Your task to perform on an android device: I want to view Puma sports shoes.
Image 0: 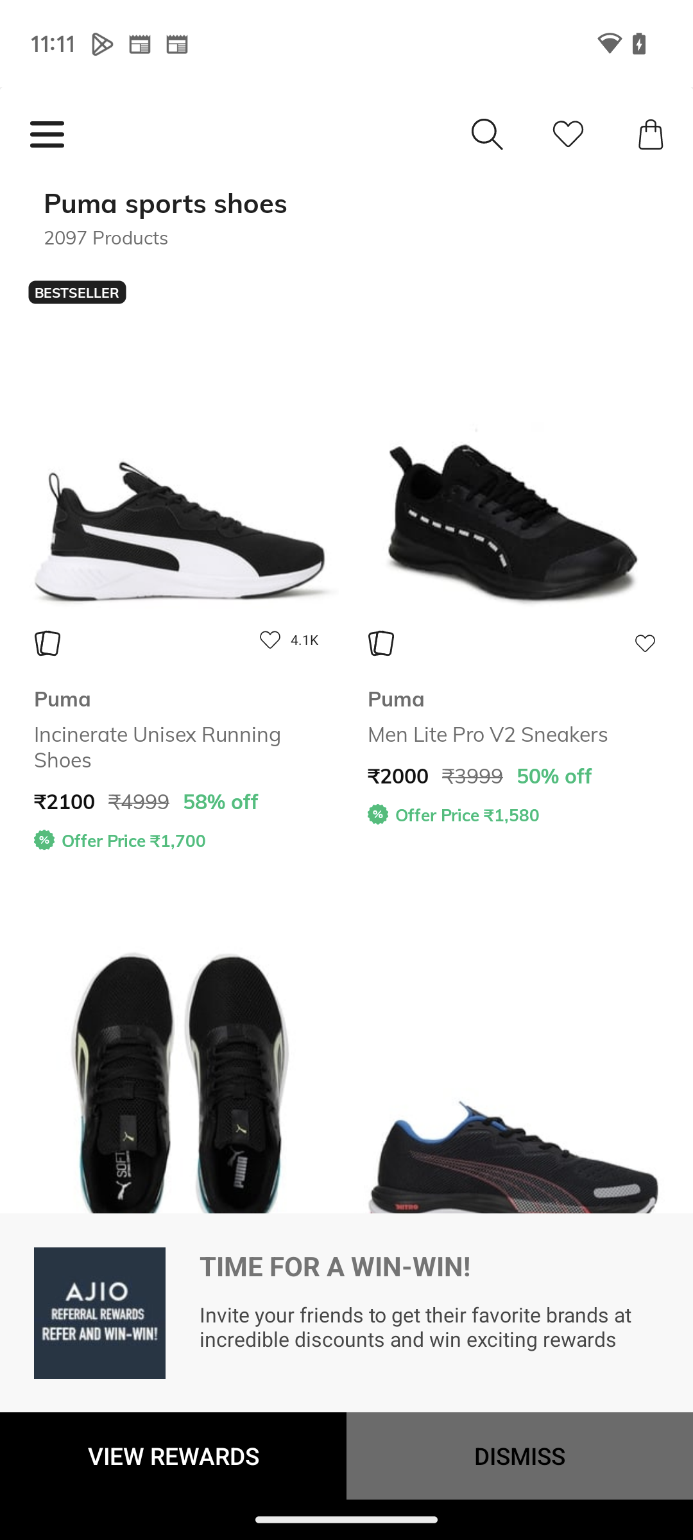
Click on the Puma Unisex running shoes.
Step 0: click (162, 519)
Image 1: 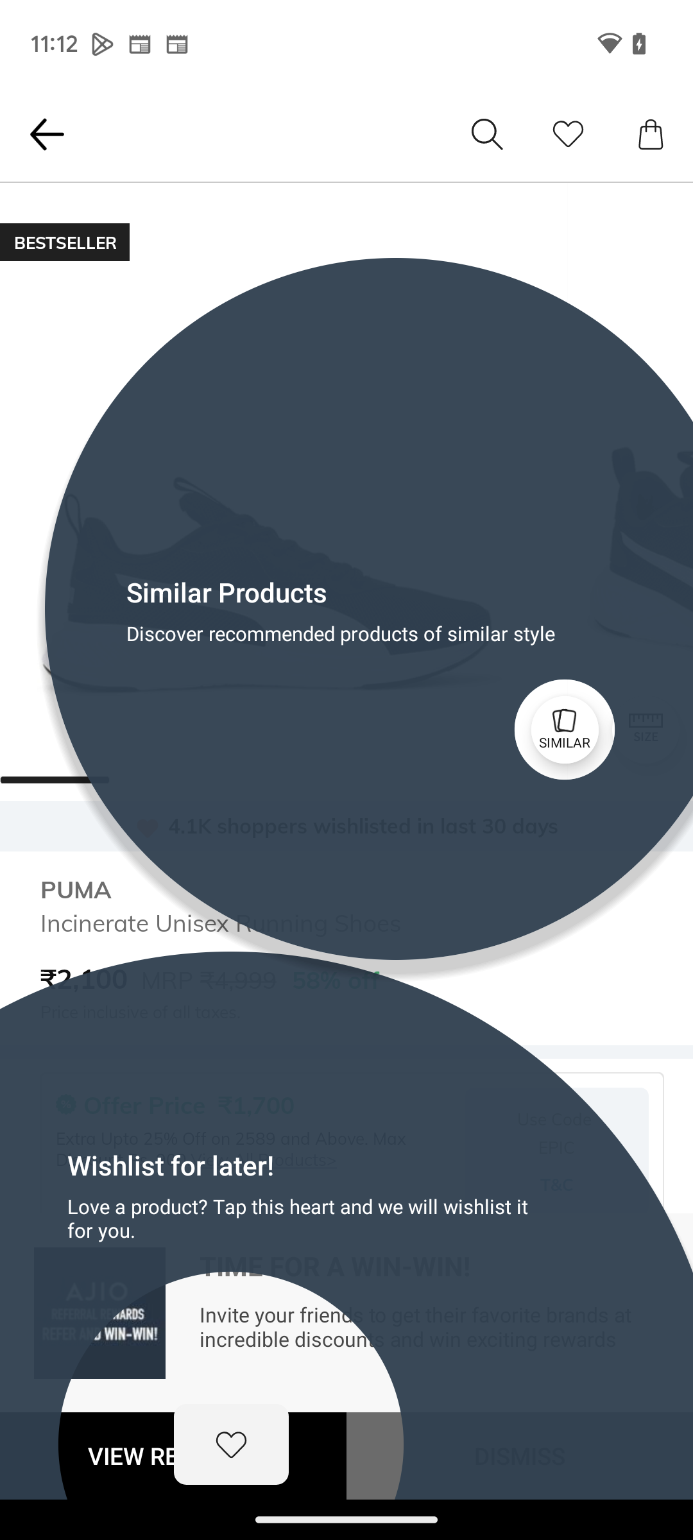
Click on the Puma Unisex running shoes.
Step 1: wait
Image 2: 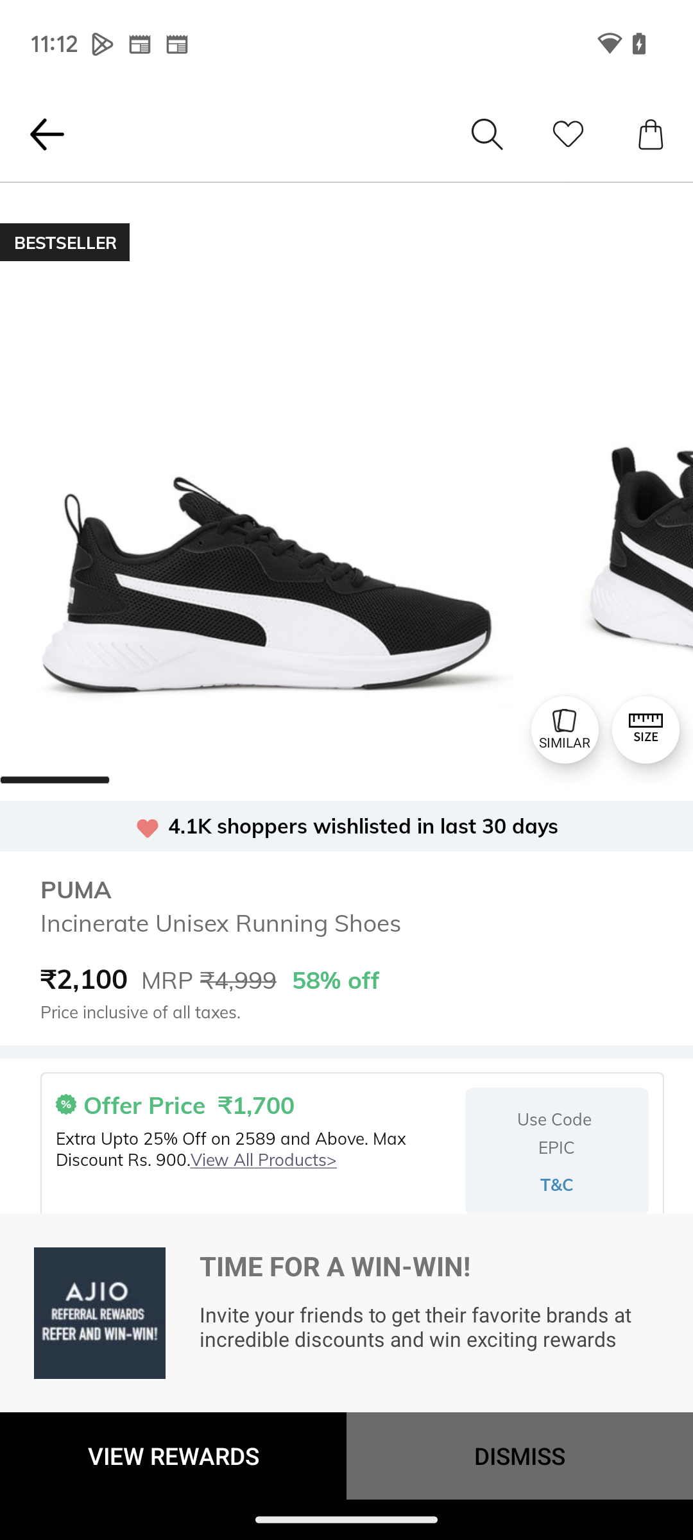
Swipe up to view the shoe.
Step 2: scroll down
Image 3: 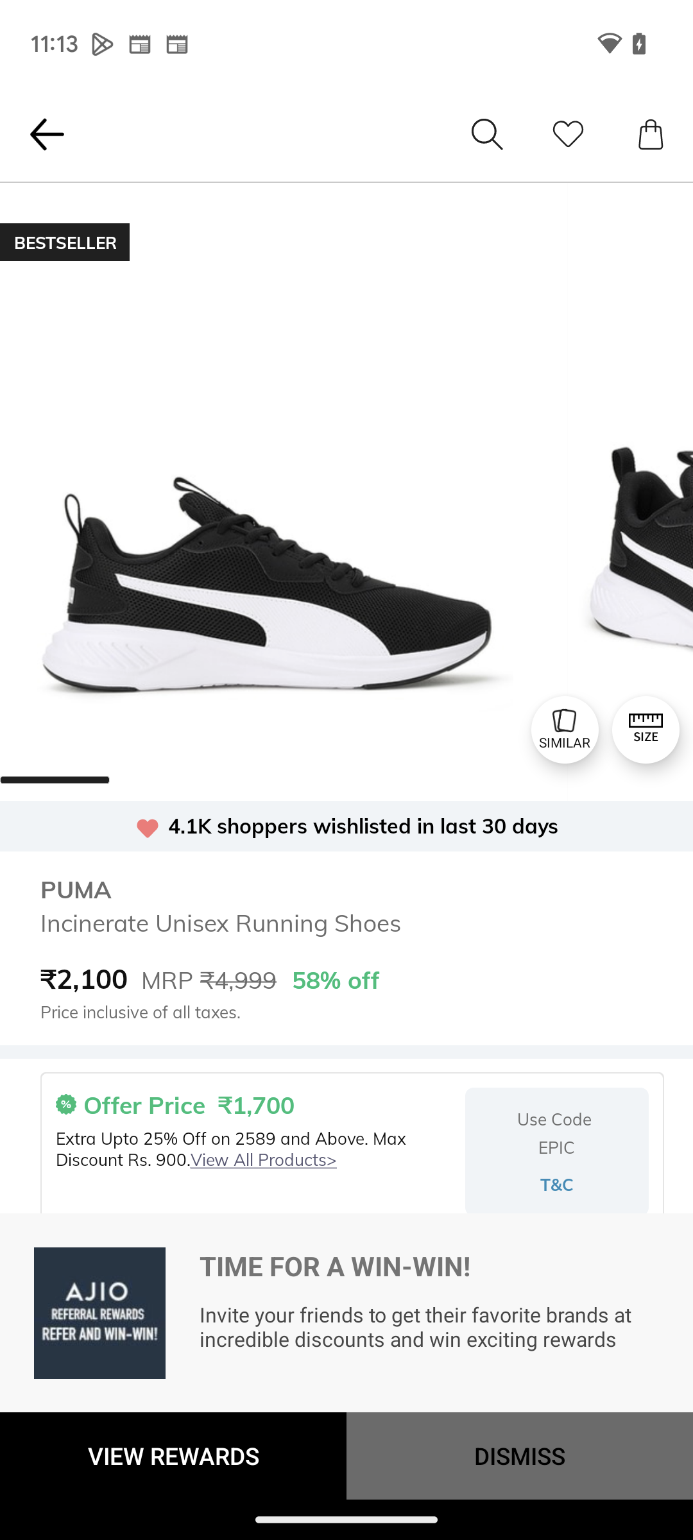
Swipe up to view the shoe.
Step 3: scroll down